Your task to perform on an android device: I'd like to see every drill offered in the cordless category.
Image 0: 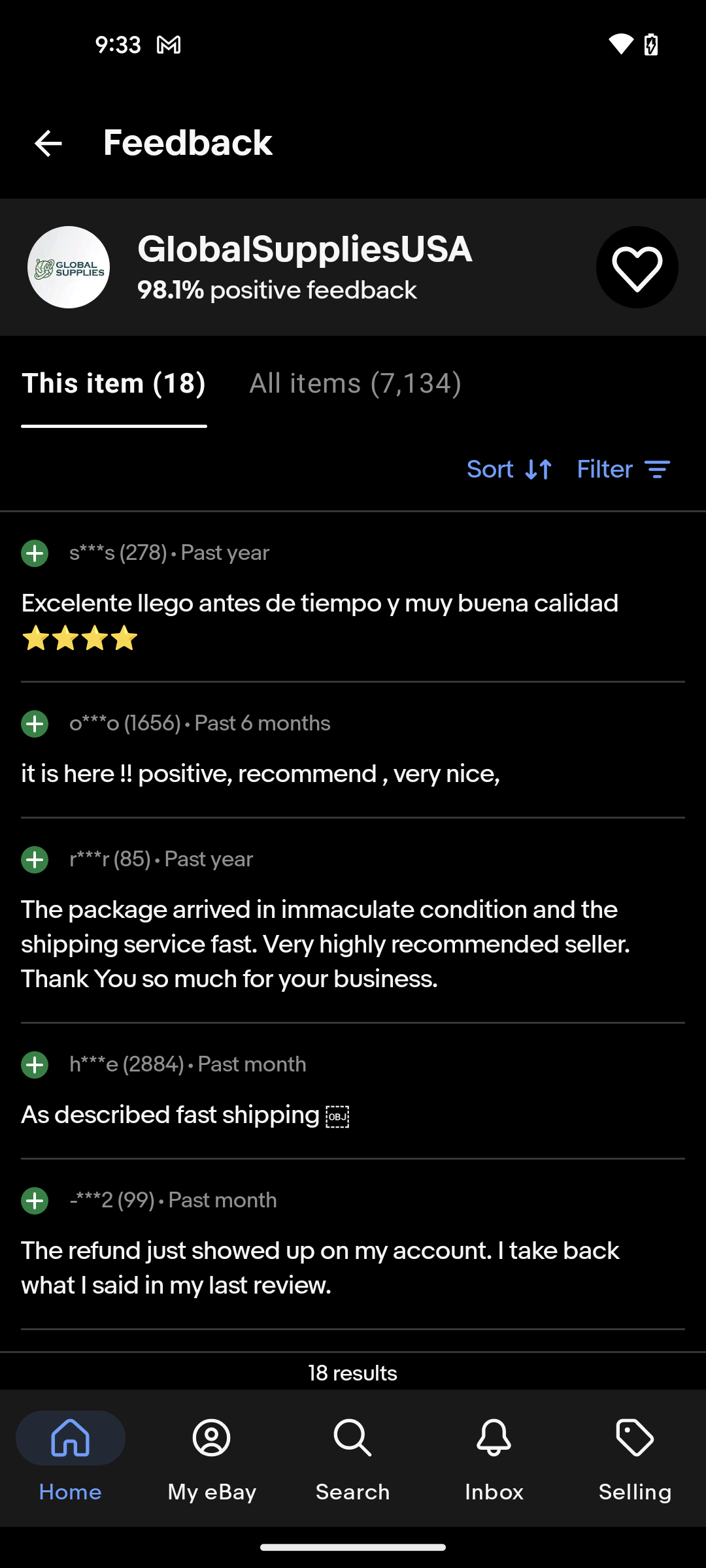
go back
Step 0: press back button
Image 1: 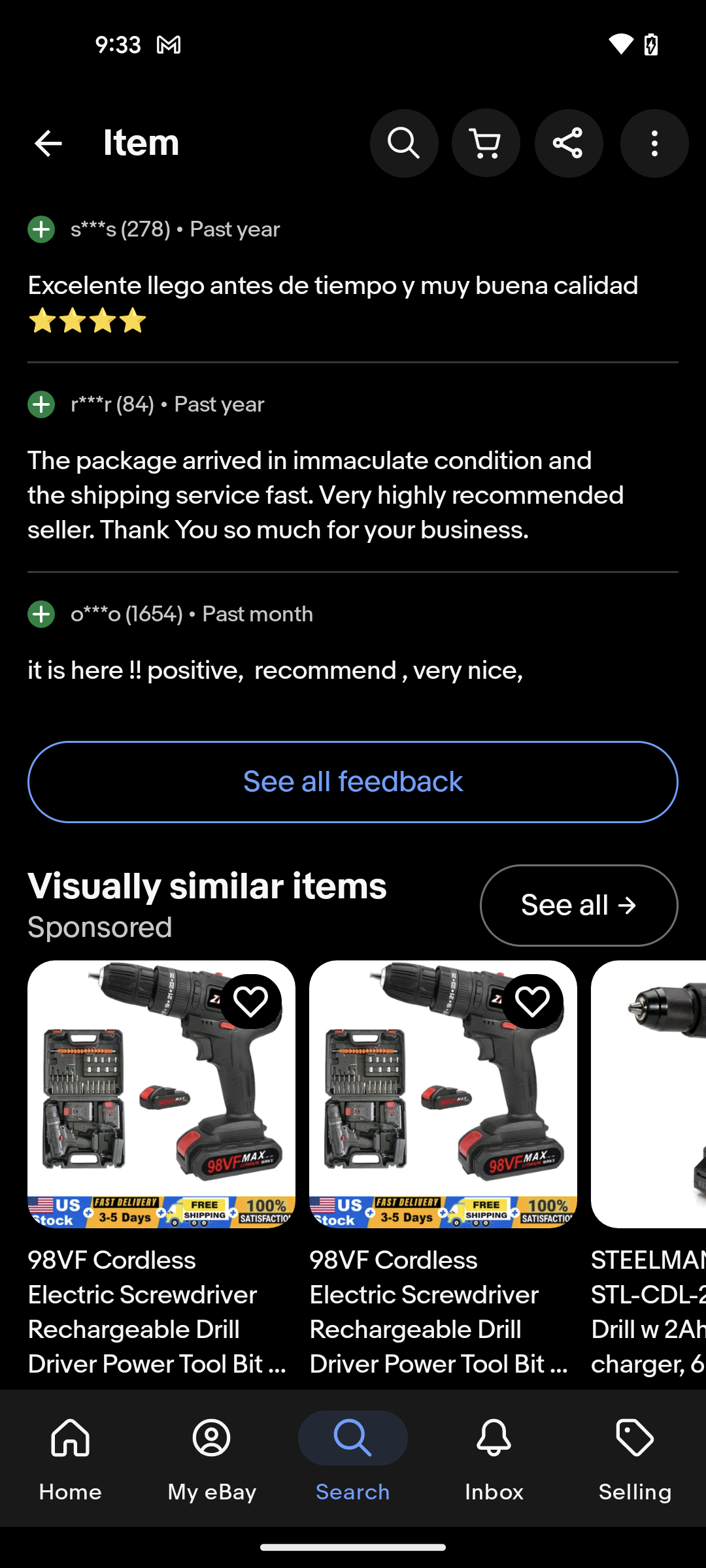
go back again
Step 1: press back button
Image 2: 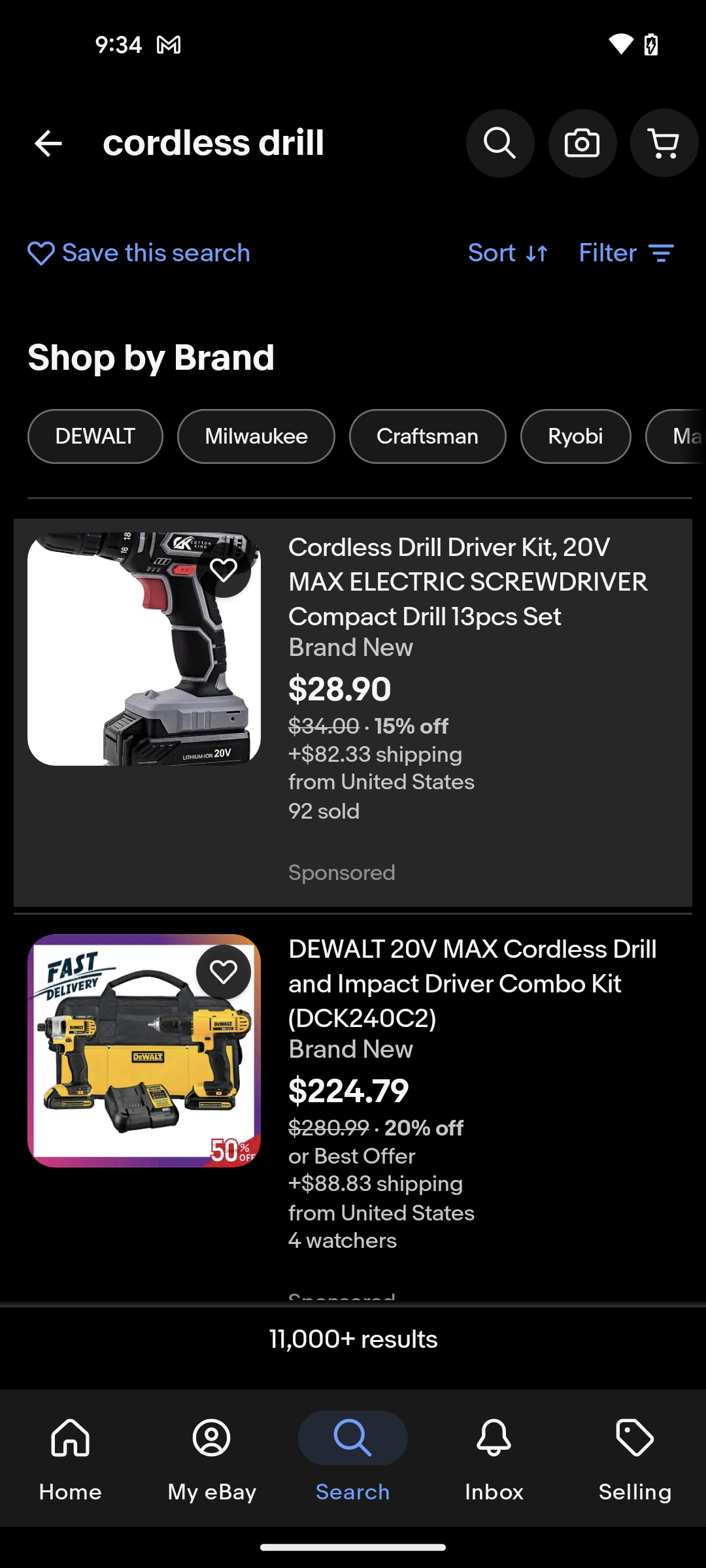
click on the Filter option
Step 2: click (628, 253)
Image 3: 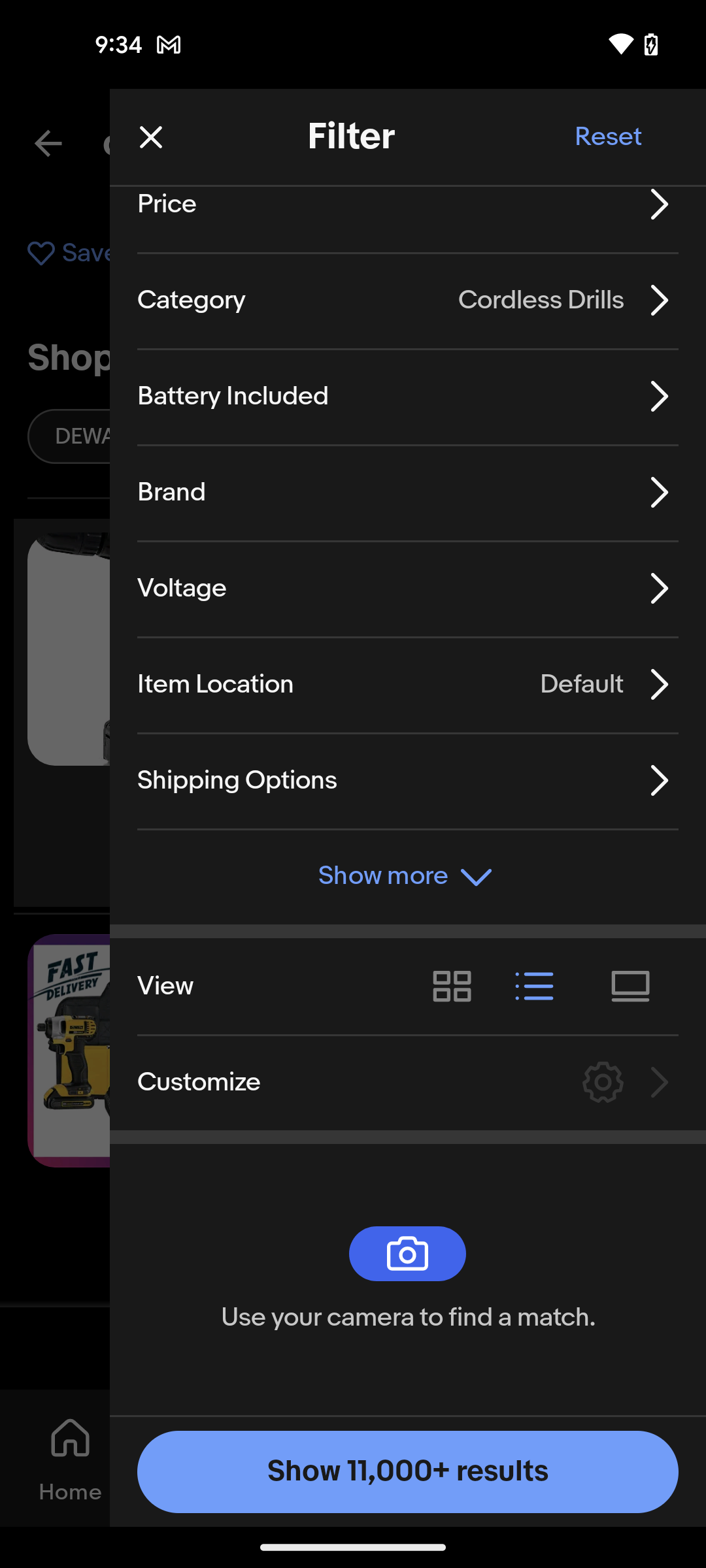
click on Category section
Step 3: click (441, 300)
Image 4: 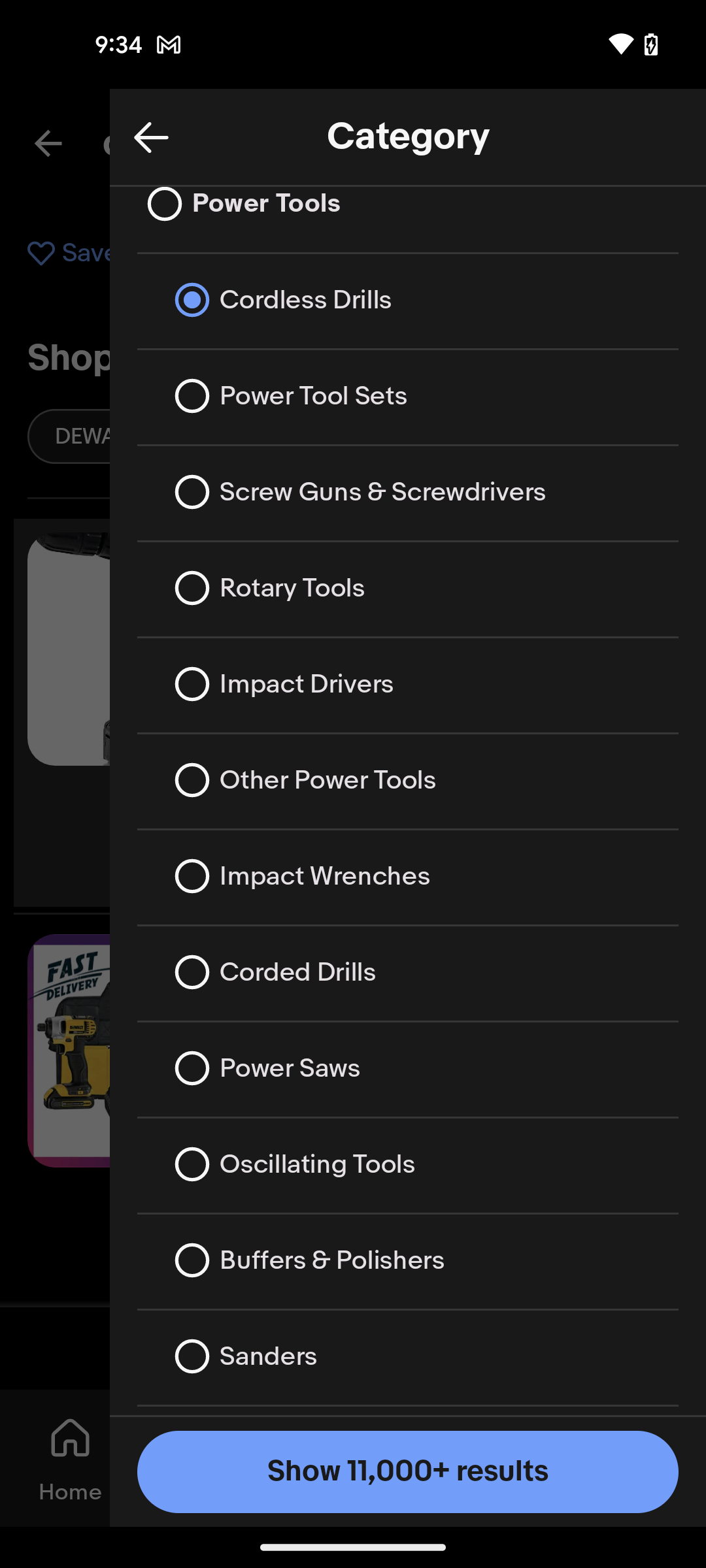
select cordless drills option
Step 4: click (435, 300)
Image 5: 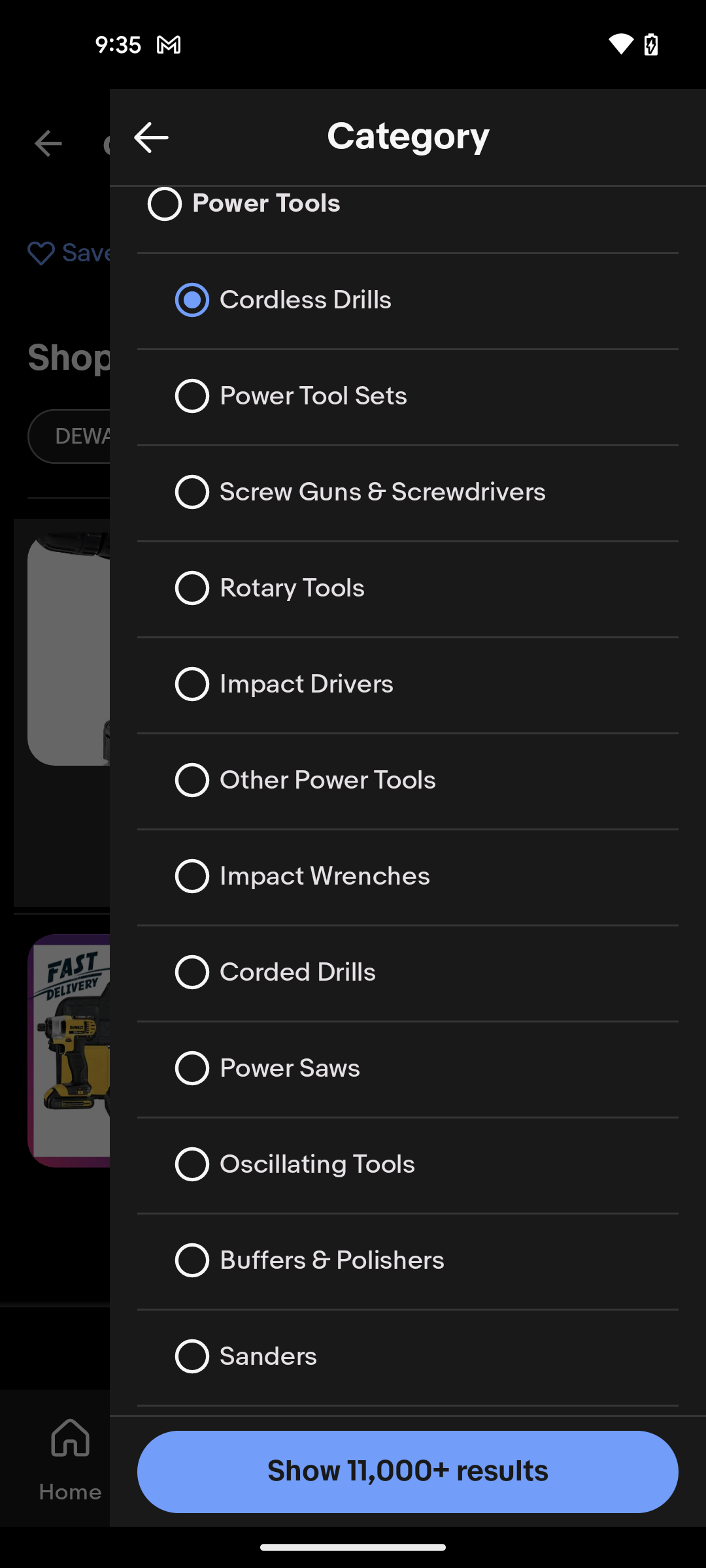
click on Show results
Step 5: click (494, 1458)